Your task to perform on an android device: Open the Booking.com app then contact customer care about the poolside bar facility
Image 0: 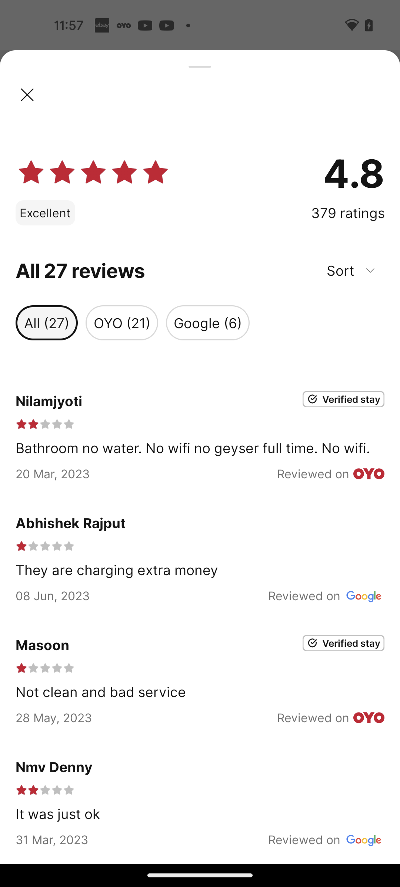
Open booking.com app
Step 0: open app "Booking.com"
Image 1: 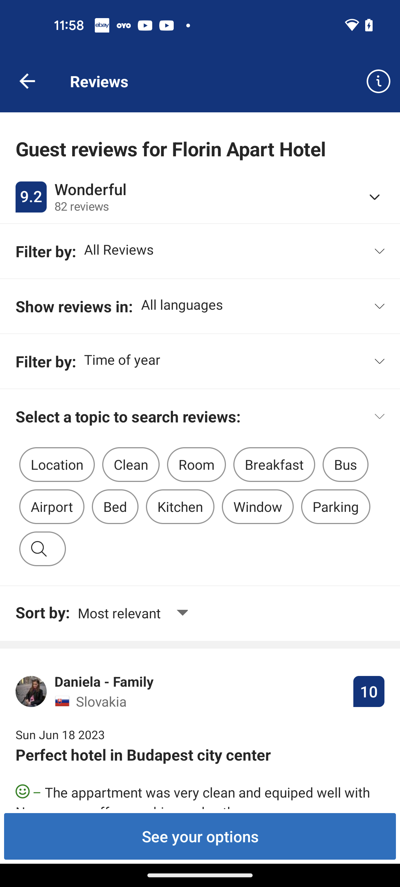
Go back to the previous page
Step 1: press back button
Image 2: 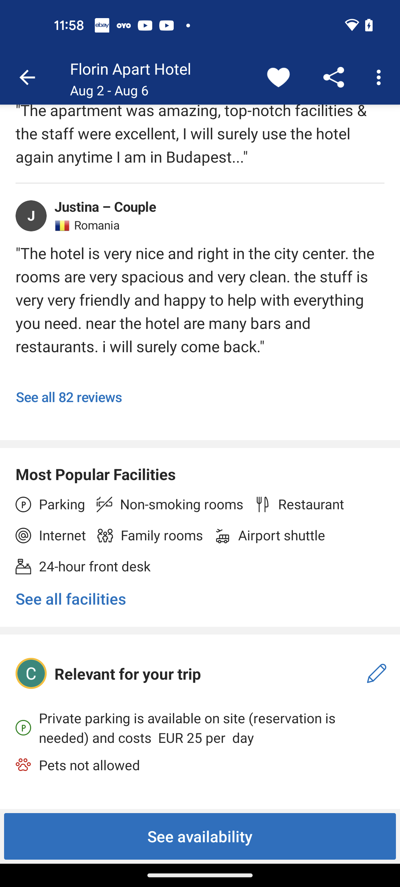
Scroll down to view contact option
Step 2: scroll down
Image 3: 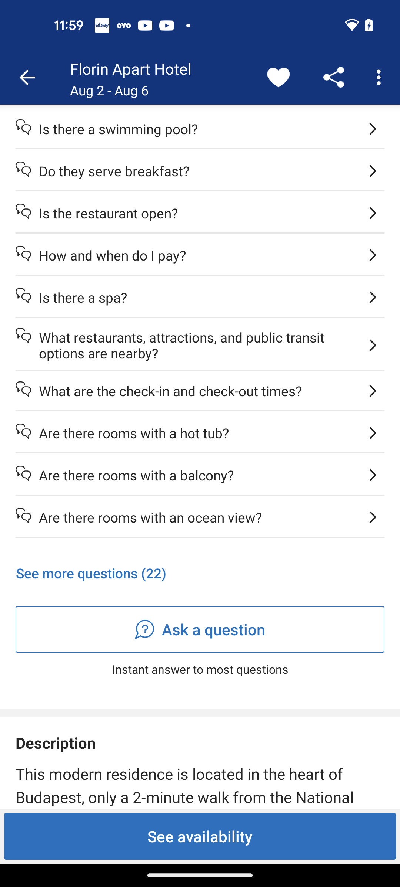
Click on the Ask a question 
Step 3: click (200, 629)
Image 4: 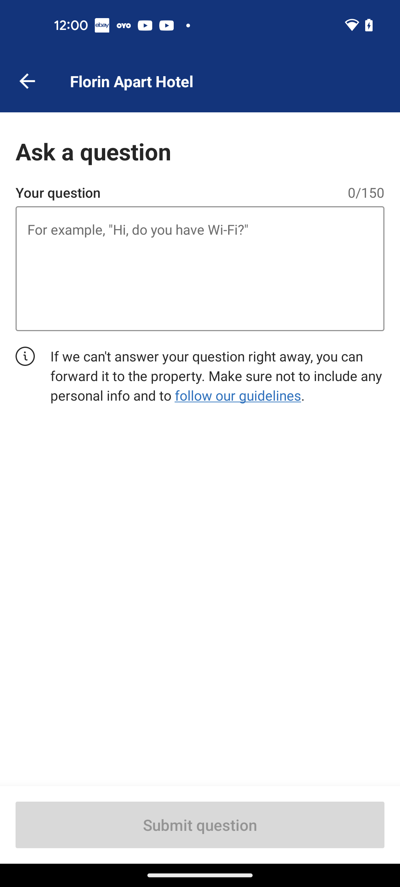
Click on the Ask a question typing section
Step 4: click (200, 271)
Image 5: 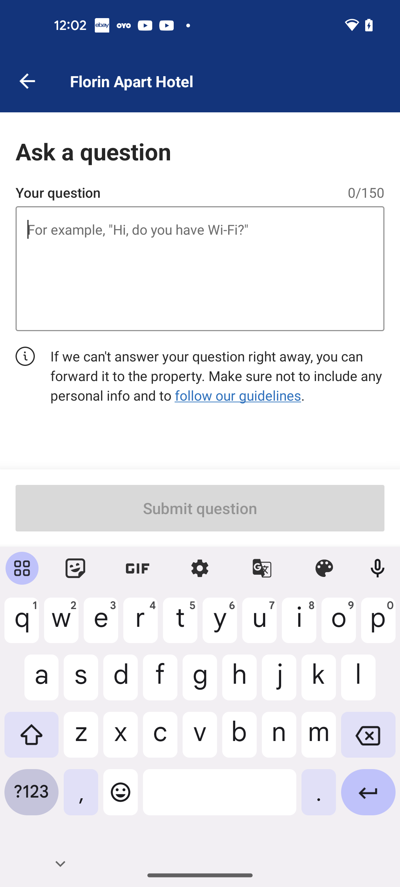
Ask a question about Is there a poolside bar facility in hotel
Step 5: type "Is there a poolside bar facility in your hotel"
Image 6: 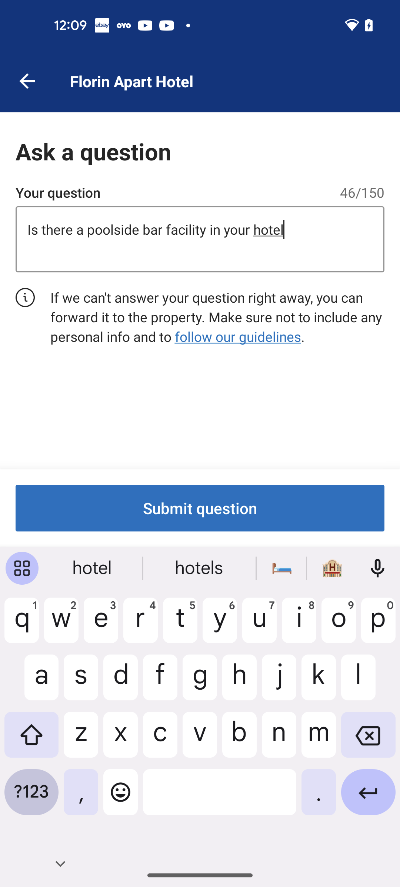
Click on the submit question button
Step 6: click (200, 508)